Your task to perform on an android device: I am going to change my phone, but before that, I wanted to remove my Gmail account from my phone. Sign out of the Gmail app.
Image 0: 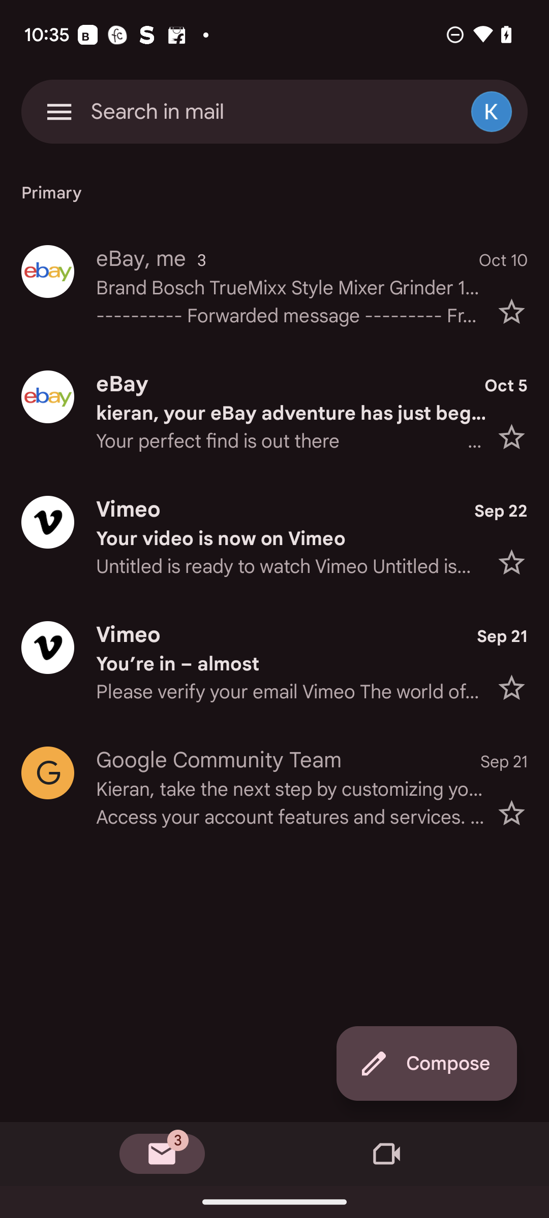
Click on the profile icon.
Step 0: click (494, 111)
Image 1: 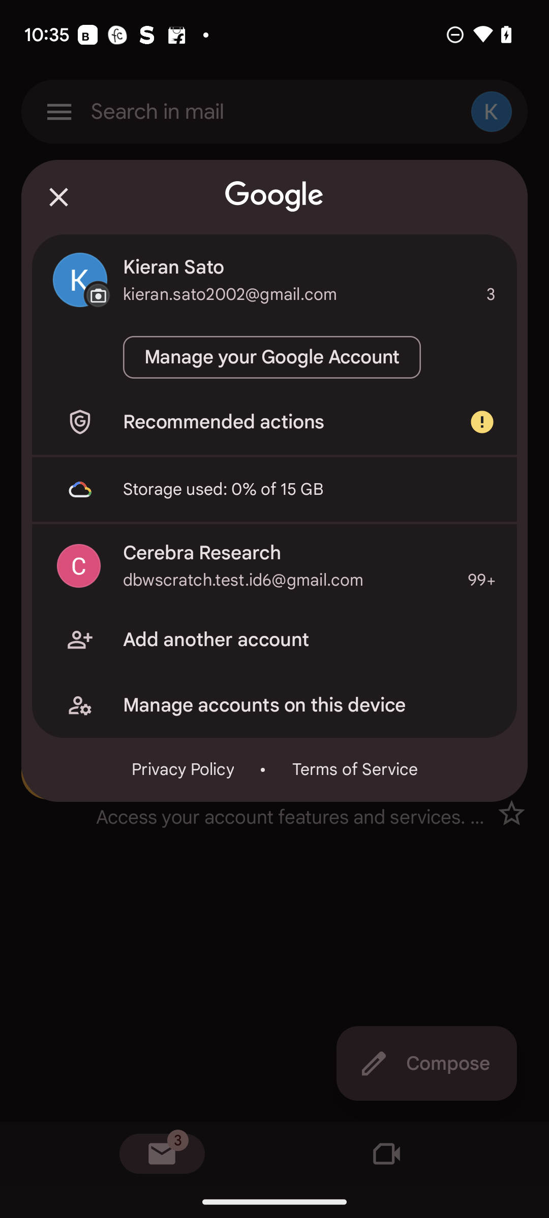
Click on manage accounts on this device option
Step 1: click (309, 705)
Image 2: 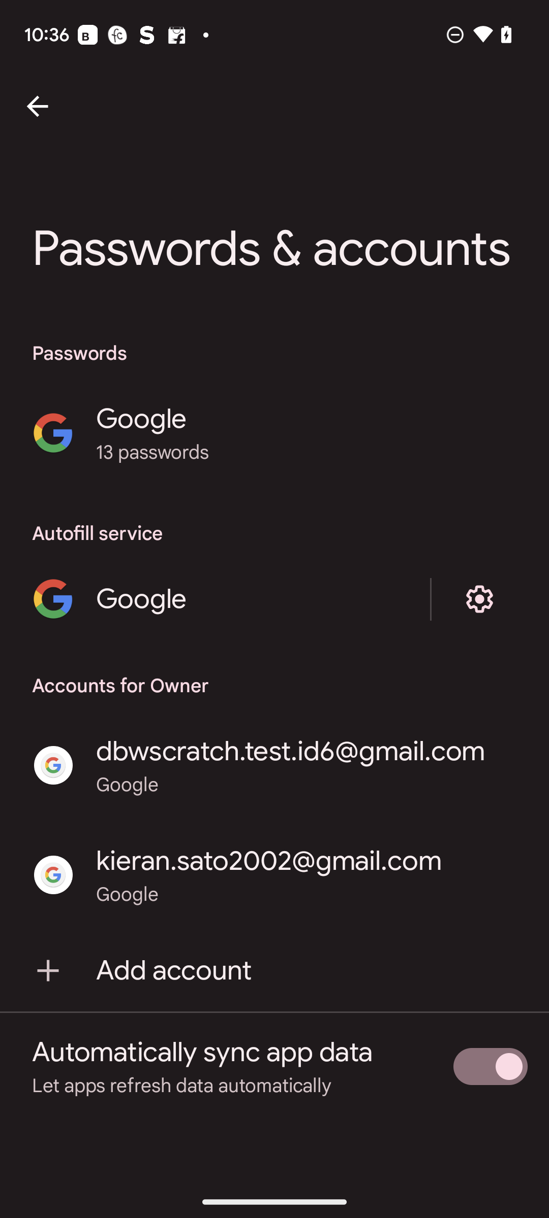
Click on kieran.sato22@gmail.com id
Step 2: click (268, 861)
Image 3: 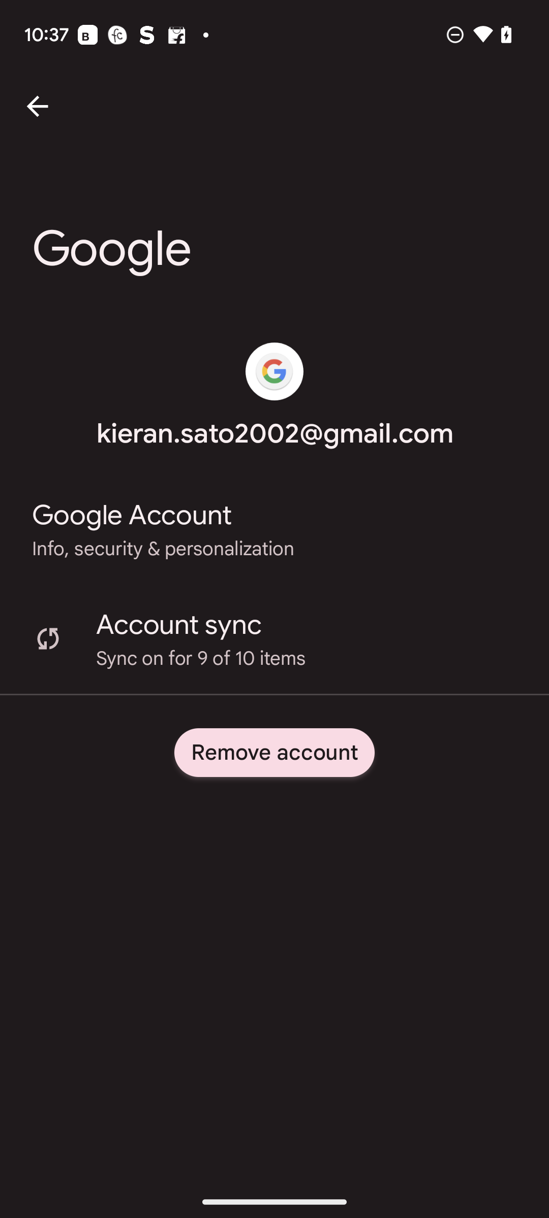
Click on remove account button
Step 3: click (274, 752)
Image 4: 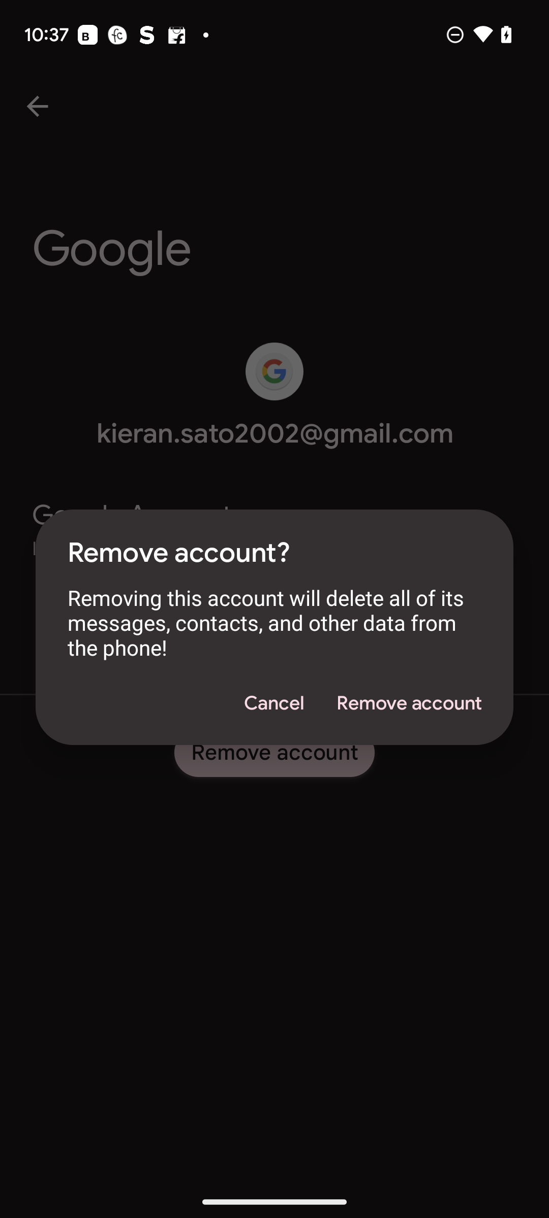
Click on remove account button.
Step 4: click (408, 703)